Your task to perform on an android device: See the details of the search result by using the Tata Cliq app.
Image 0: 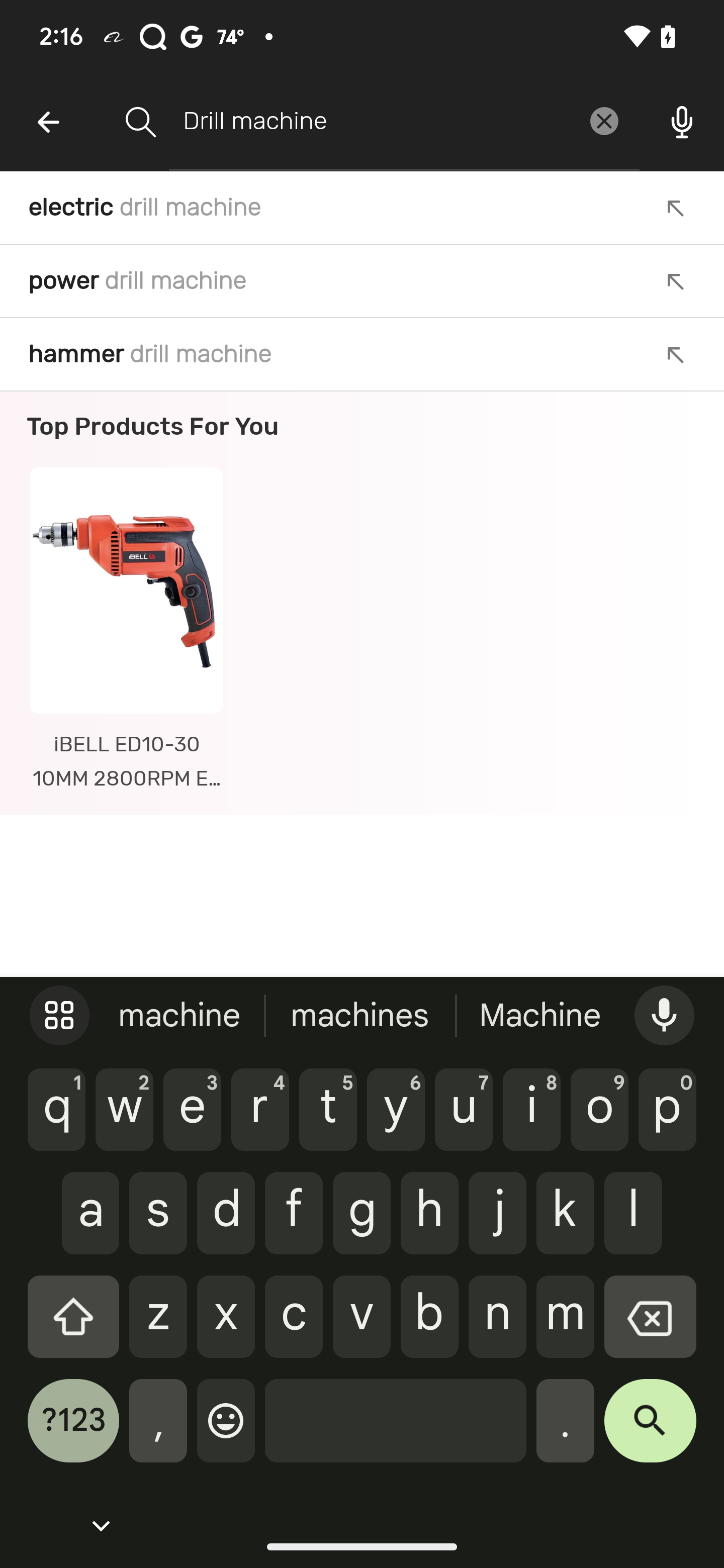
Click on the suggested product
Step 0: click (109, 642)
Image 1: 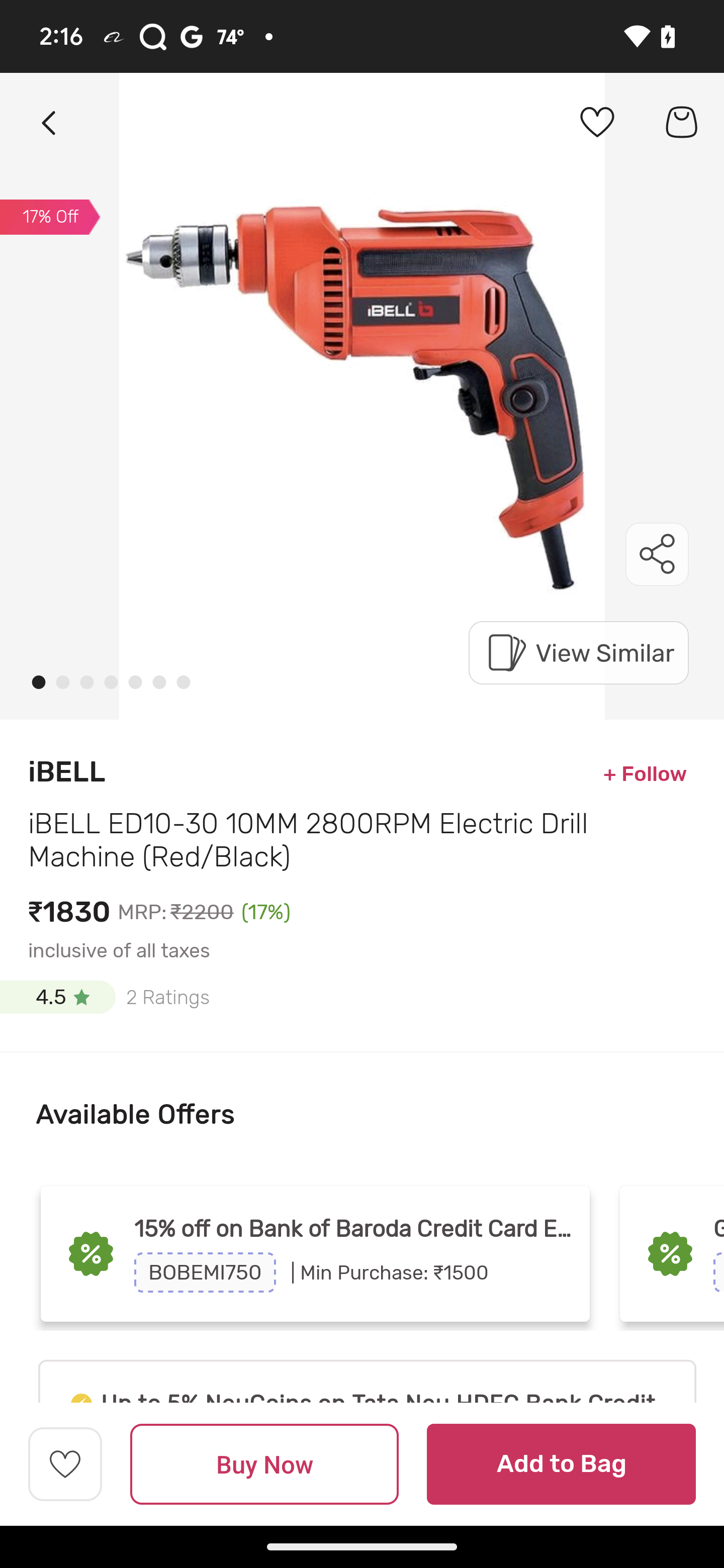
Swipe up on the screen
Step 1: scroll down
Image 3: 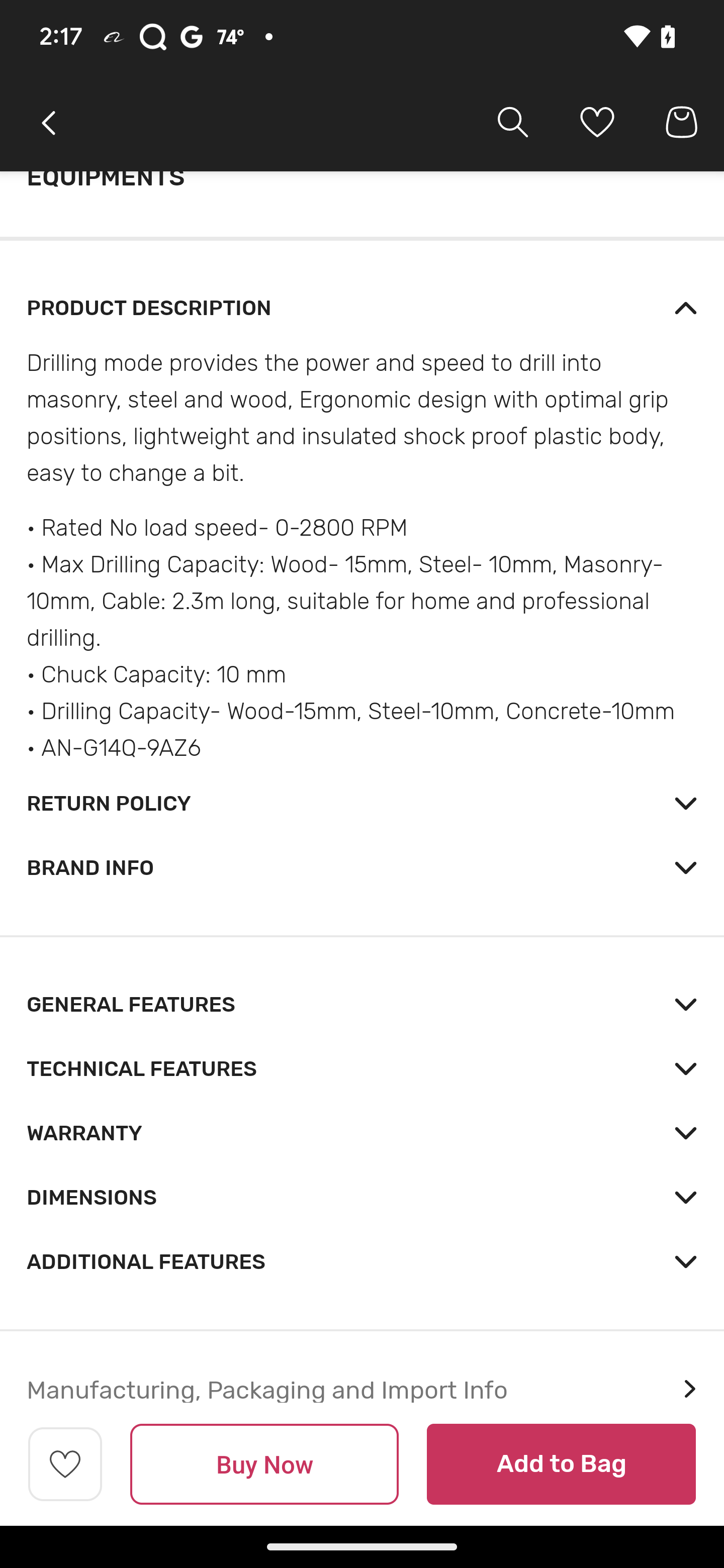
Swipe up on the screen
Step 3: wait